Your task to perform on an android device: Go to the Wynk Music app & play the song Humhe tumse pyaar kitna from Retro playlist
Image 0: 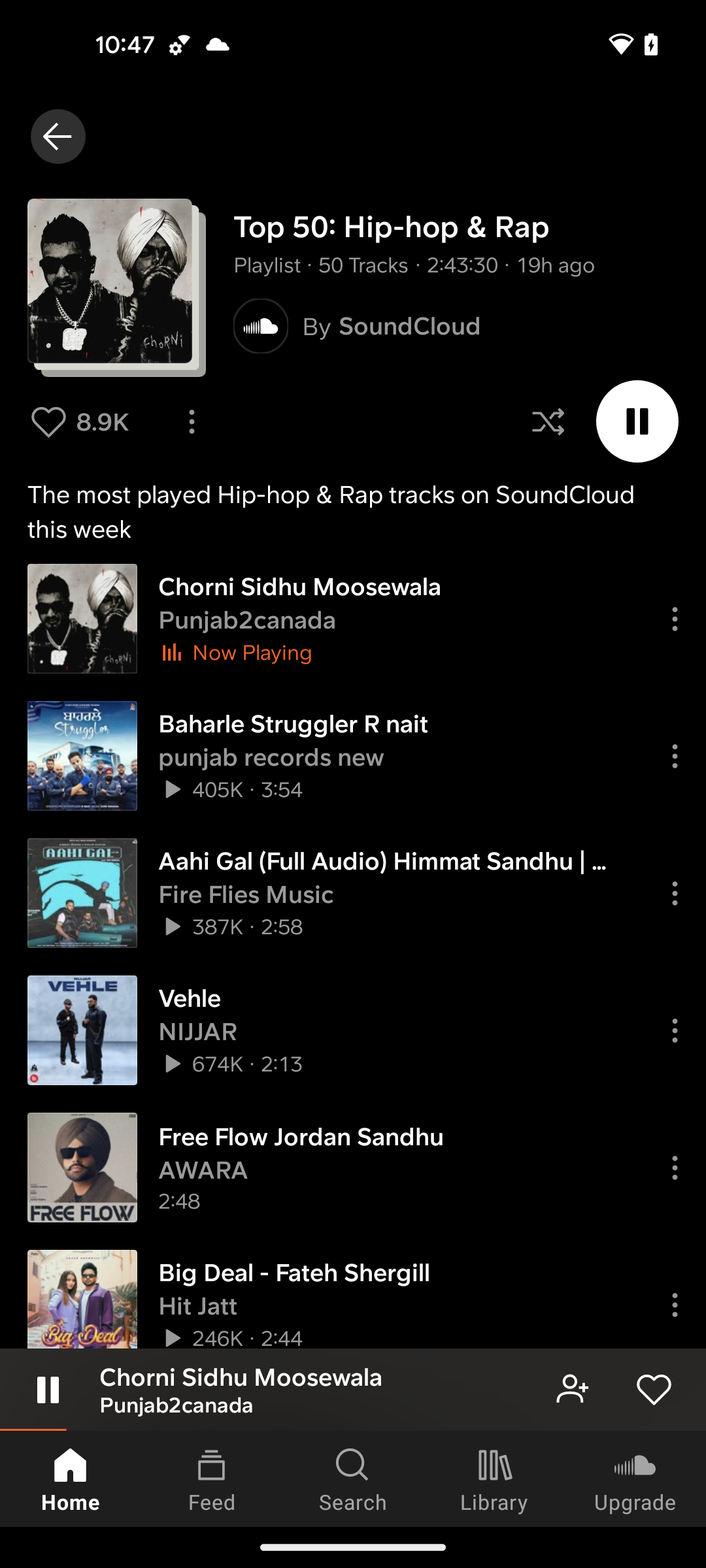
open the Wynk Music app
Step 0: open app "Wynk Music"
Image 1: 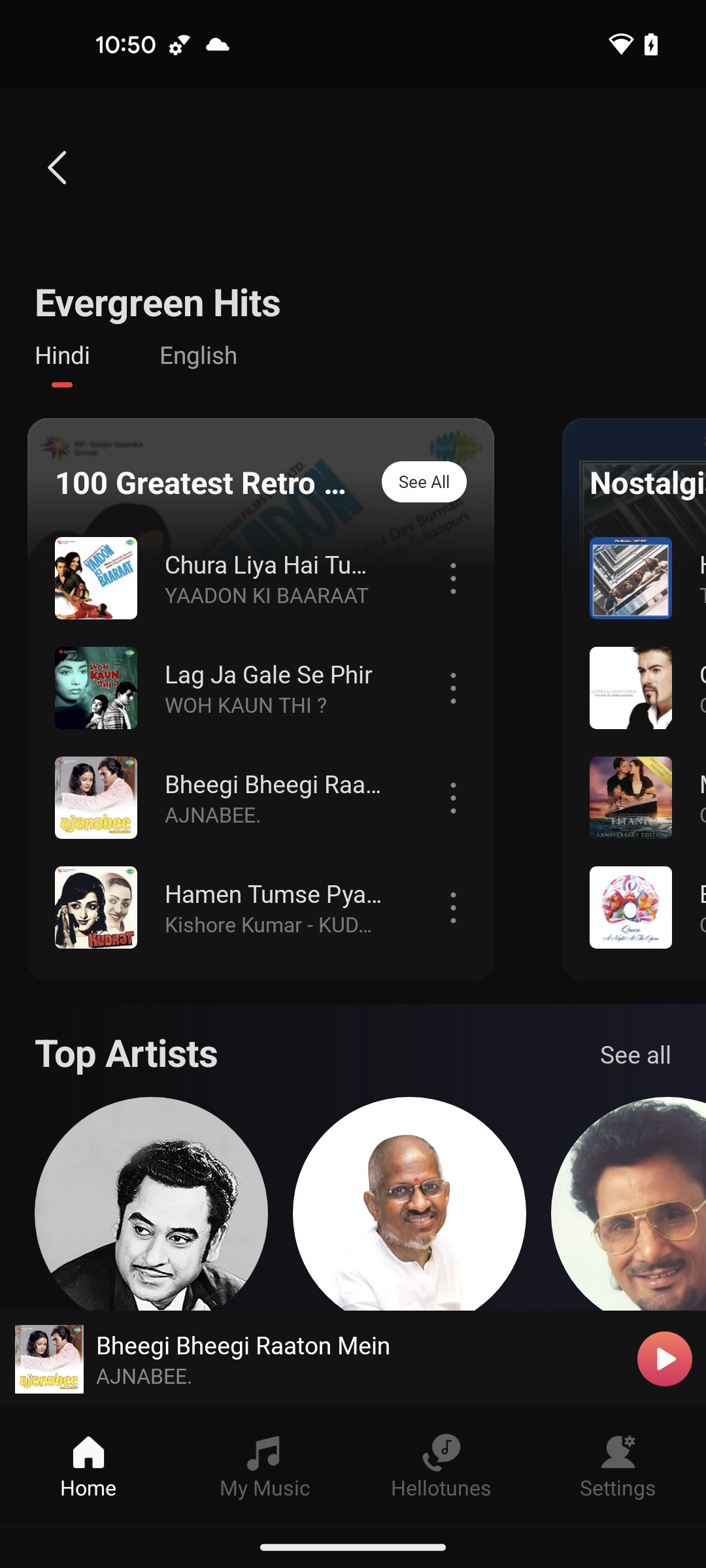
click on the playlist to See All songs
Step 1: click (274, 674)
Image 2: 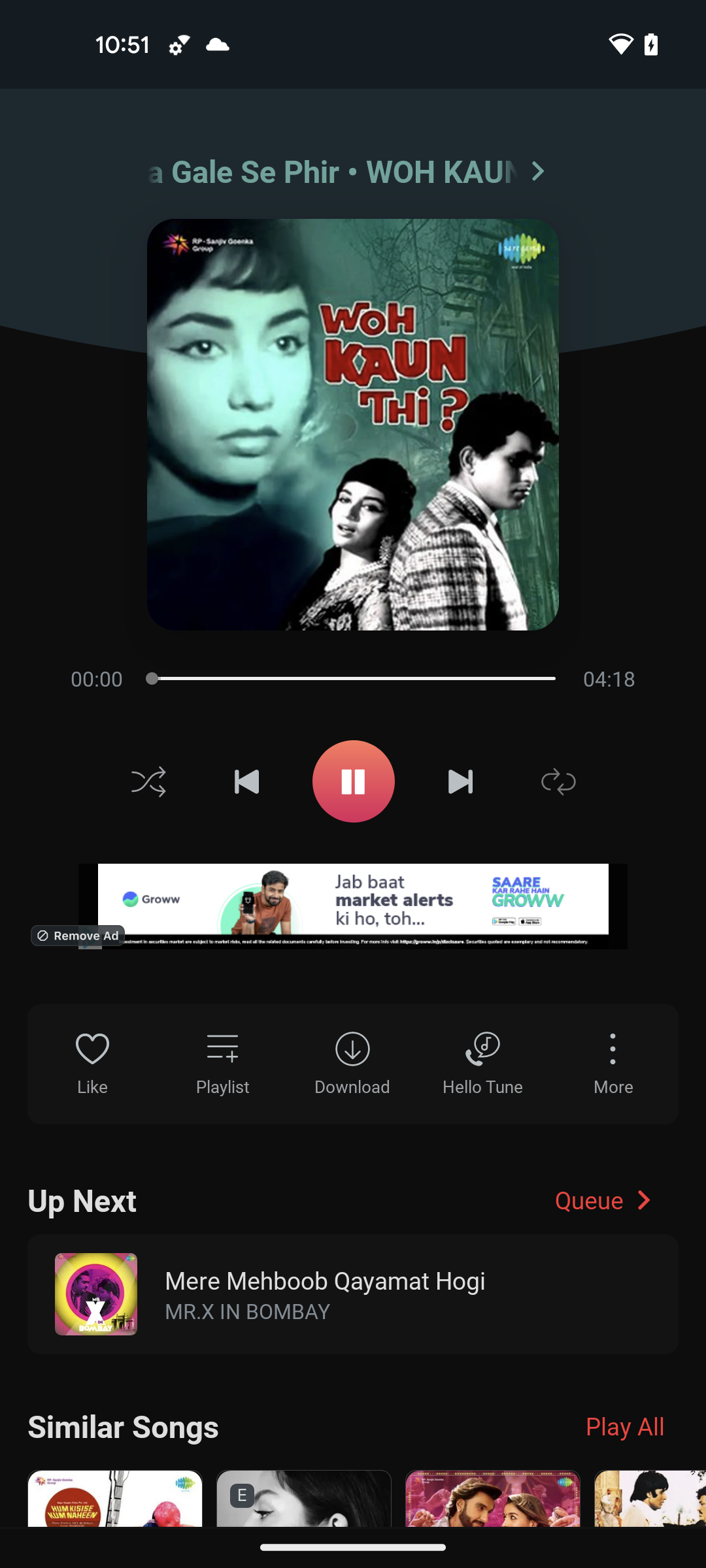
click on the queue option
Step 2: click (610, 1200)
Image 3: 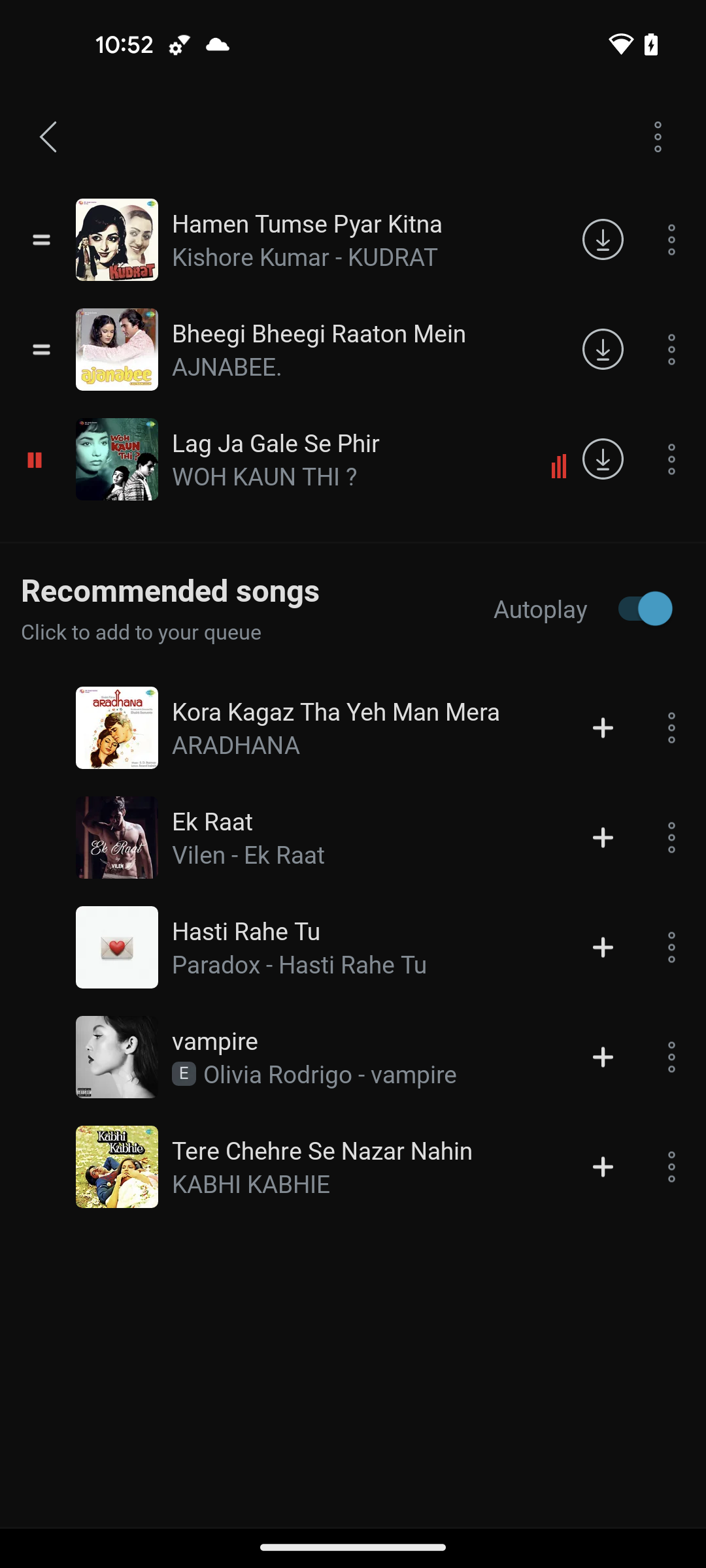
play the first song at the top of the screen
Step 3: click (356, 223)
Image 4: 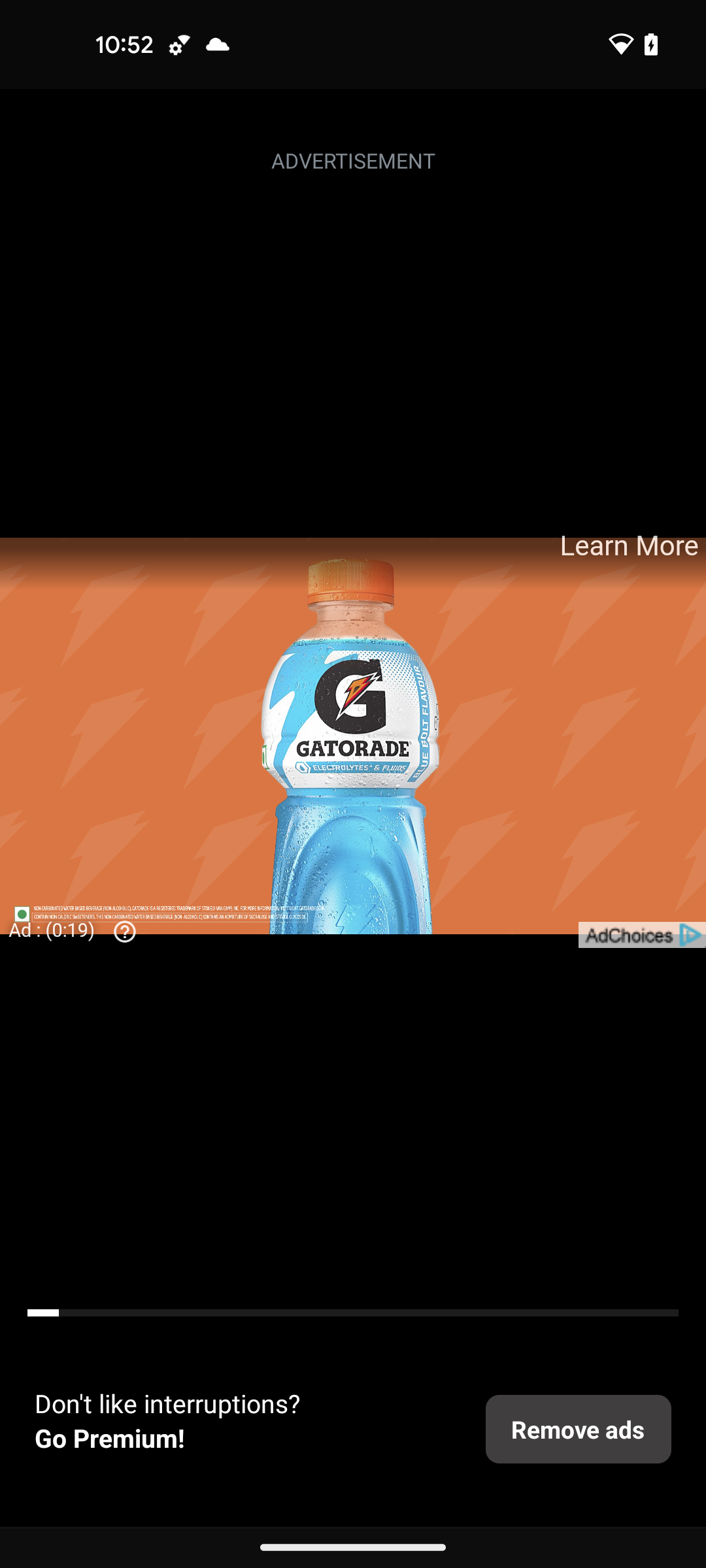
play the first song at the top of the screen
Step 4: wait